Your task to perform on an android device: In the Hopper app, Find a flight from Delhi to Bengaluru. Departing on September 1, 2023, at 8:10 a.m. to 10:55 a.m. and returning on September 10, 2023, at 9:50 a.m. to 12:25 p.m. Then select the Economy cabin.
Image 0: 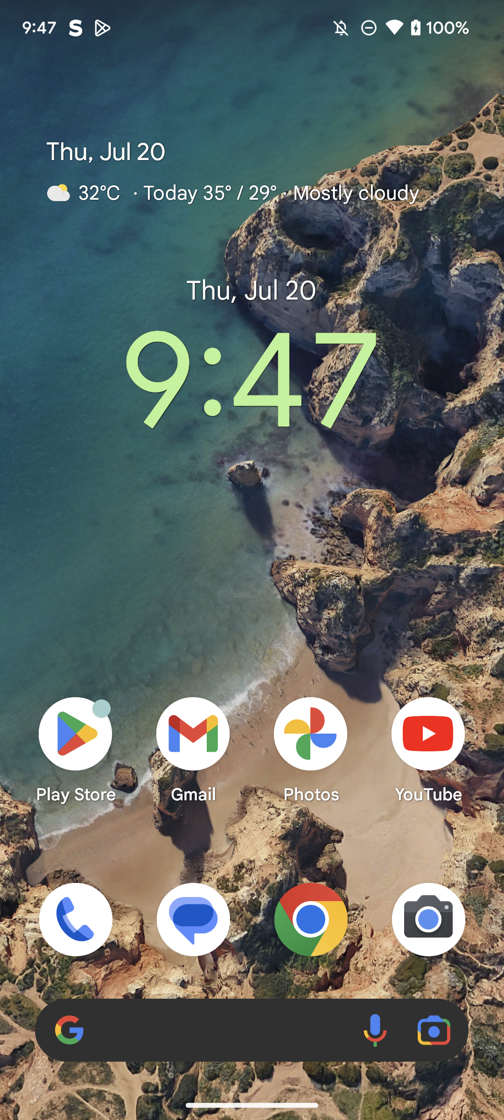
Open the Hopper app.
Step 0: open app "Hopper"
Image 1: 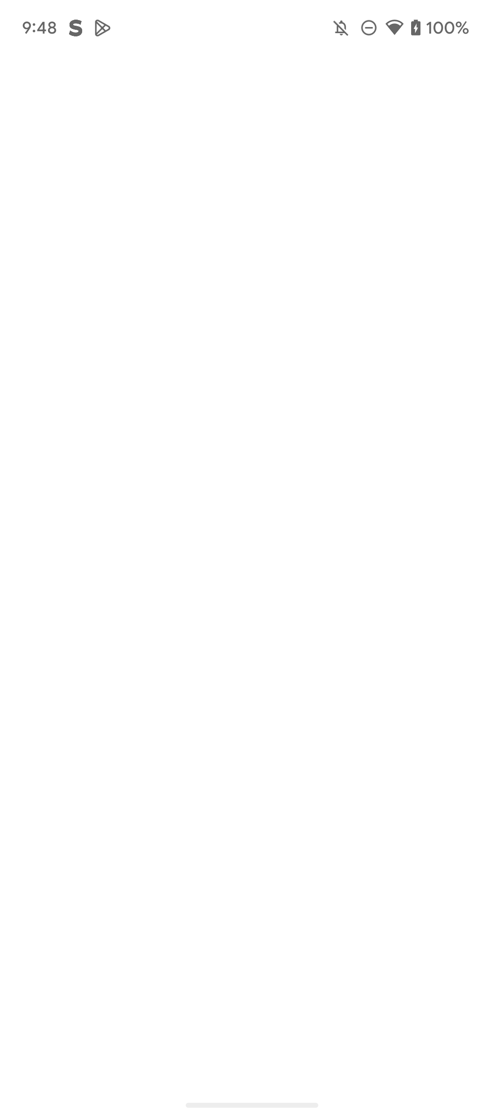
Open the Hopper app.
Step 1: wait
Image 2: 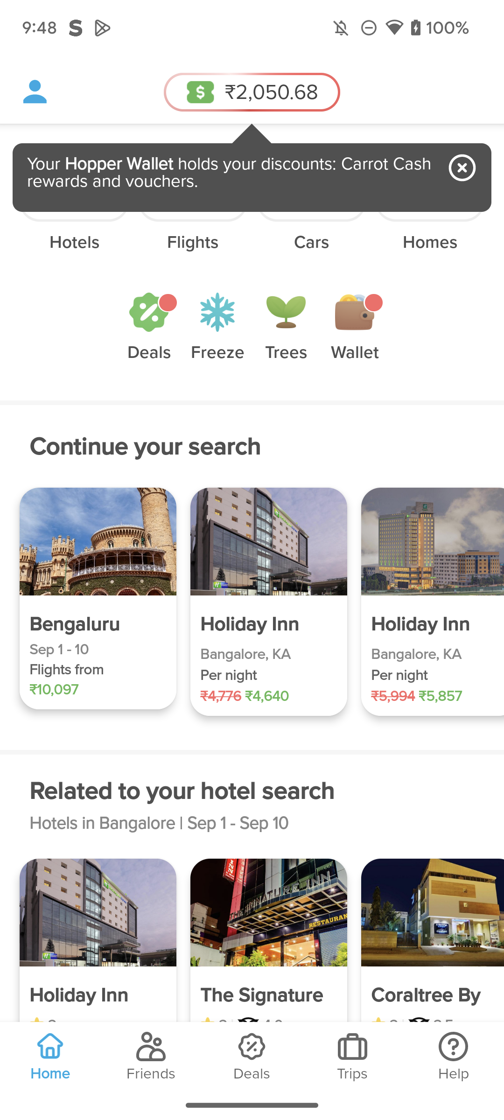
Open the Hopper app.
Step 2: wait
Image 3: 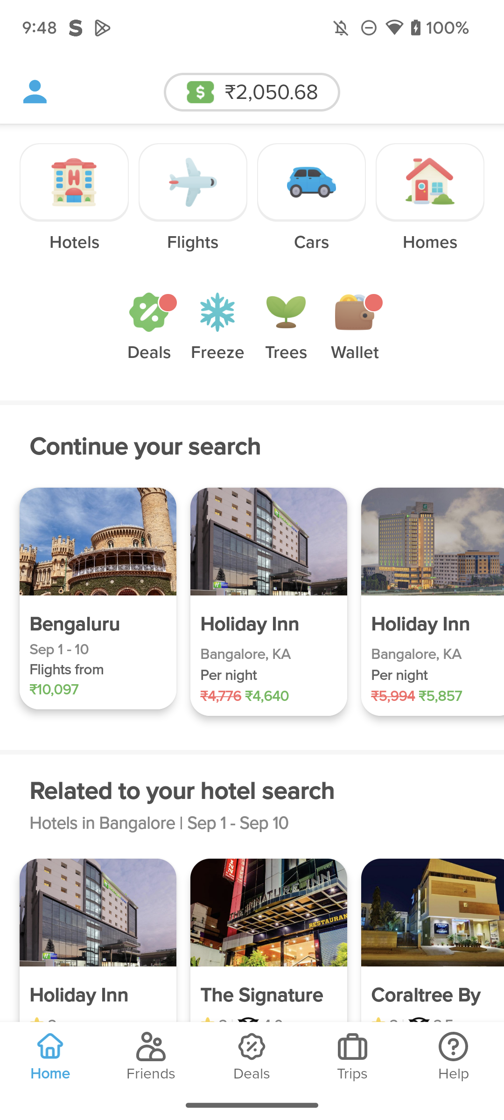
Click on the Flights icon at the top of the screen
Step 3: click (181, 182)
Image 5: 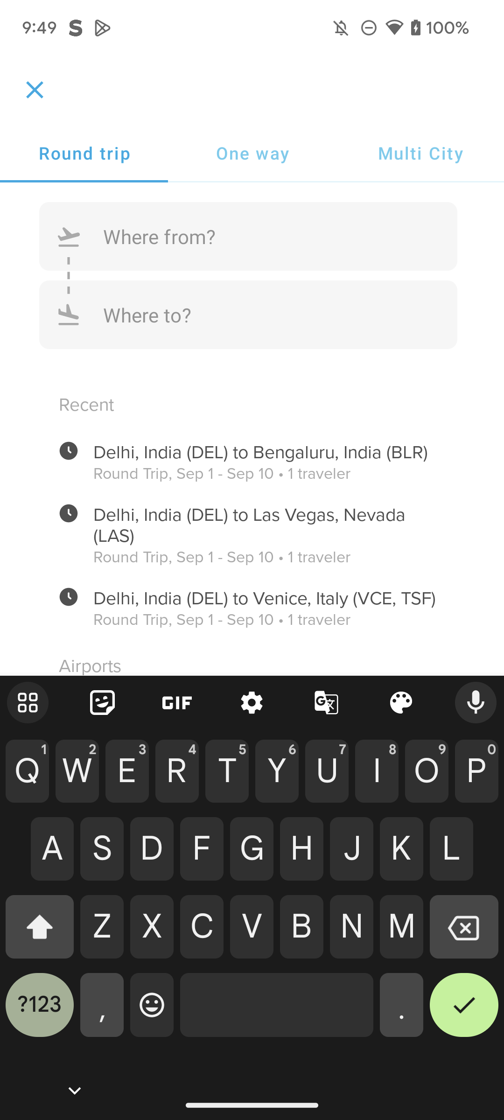
Type "Delhi" in the Where from search bar.
Step 5: type "Delhi"
Image 6: 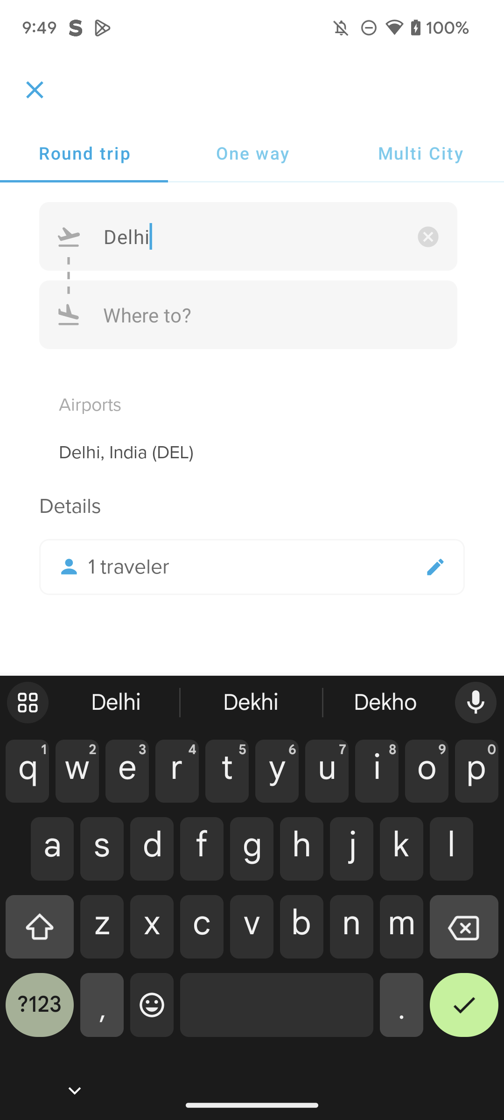
Click on the Delhi suggestion.
Step 6: click (252, 453)
Image 7: 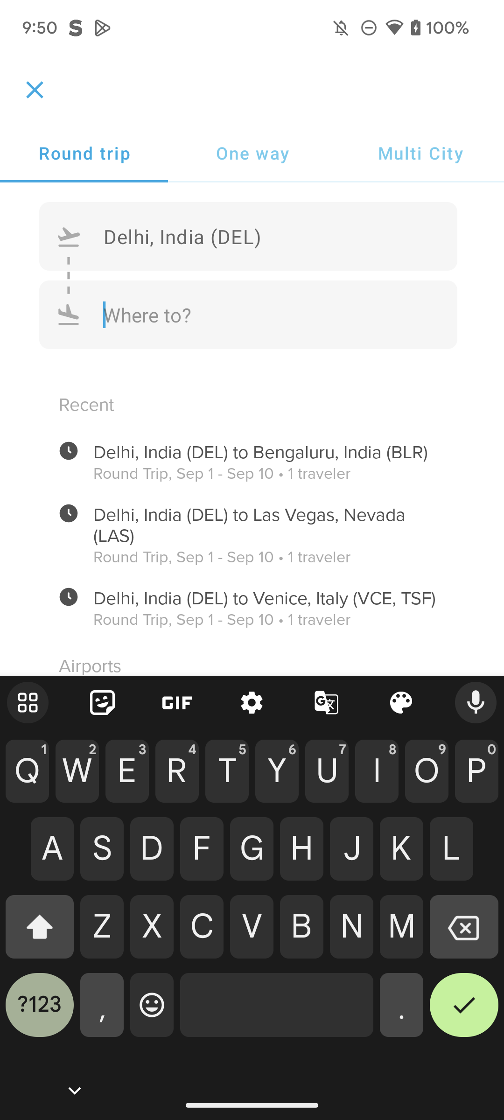
Type "Bengaluru" in the Where To search bar.
Step 7: type "Bengaluru"
Image 8: 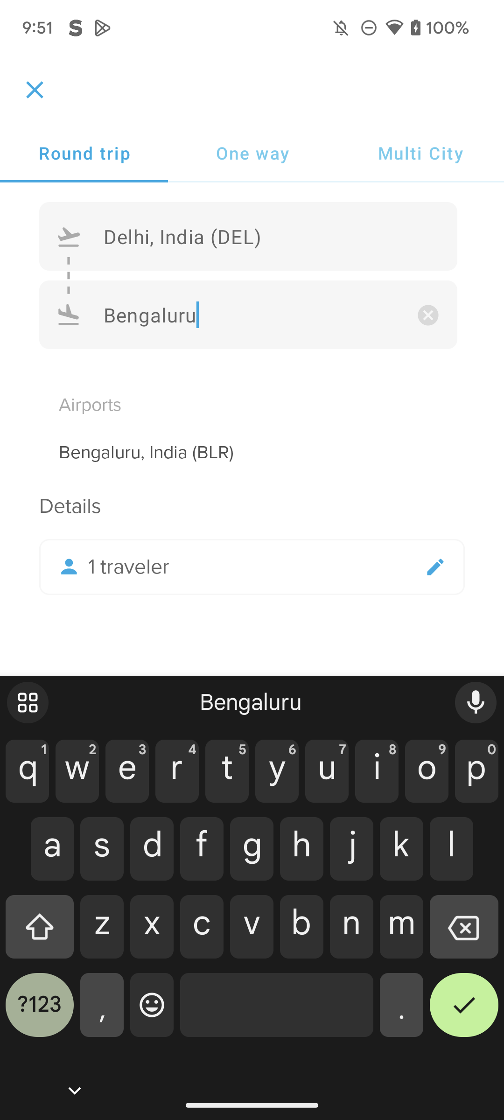
Click on the Bengaluru suggestion.
Step 8: click (252, 453)
Image 9: 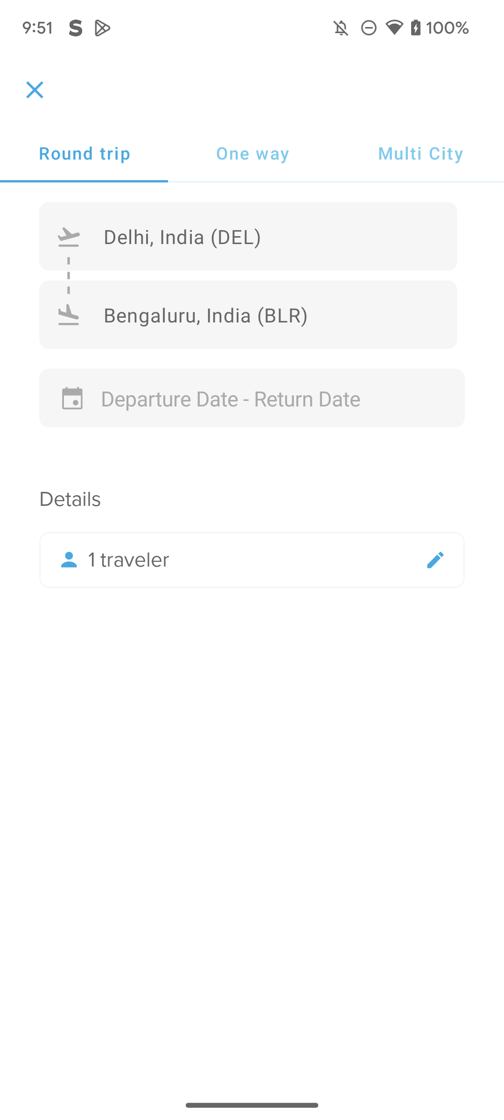
Click on the Departure date/return date option
Step 9: click (231, 398)
Image 10: 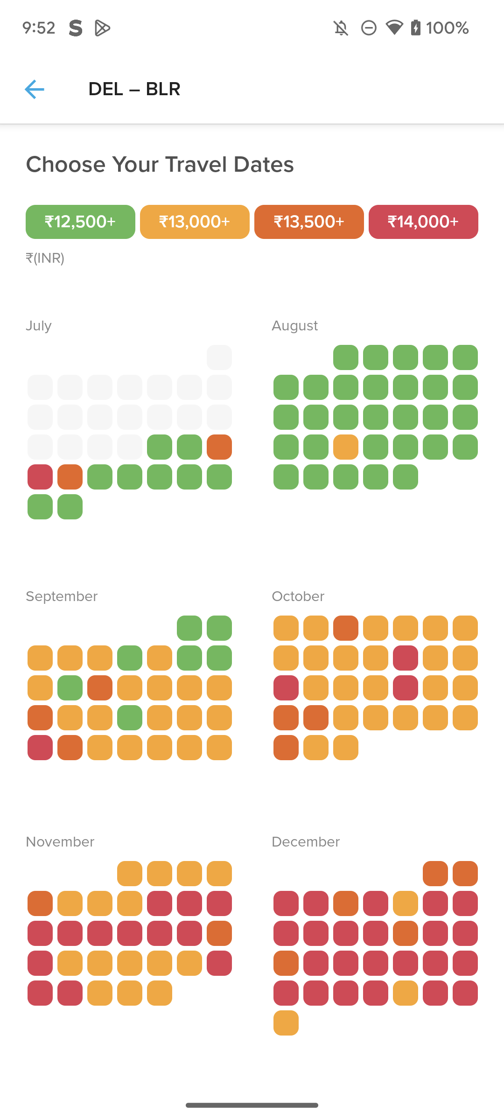
Click on the September month.
Step 10: click (87, 669)
Image 11: 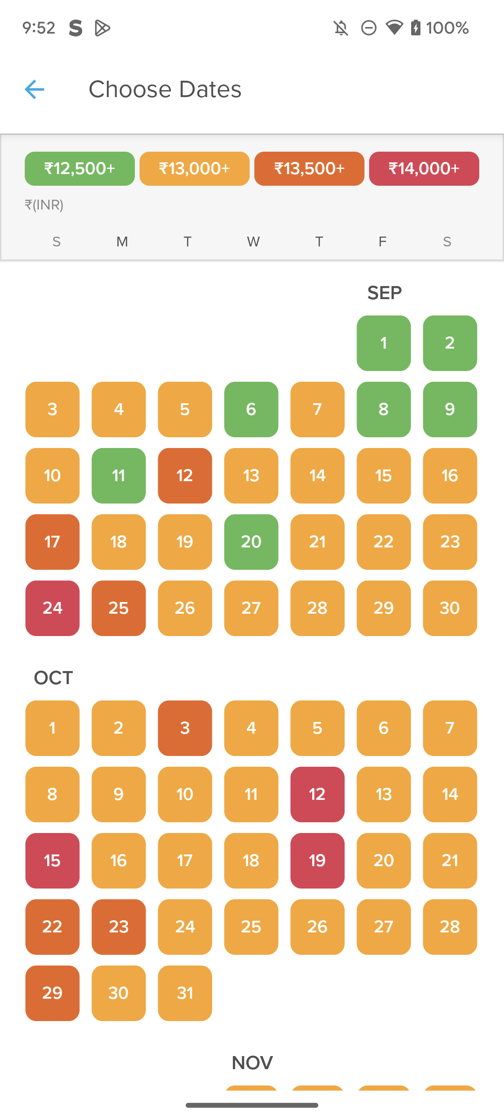
Click on the Departure date of September 1, 2023.
Step 11: click (252, 453)
Image 12: 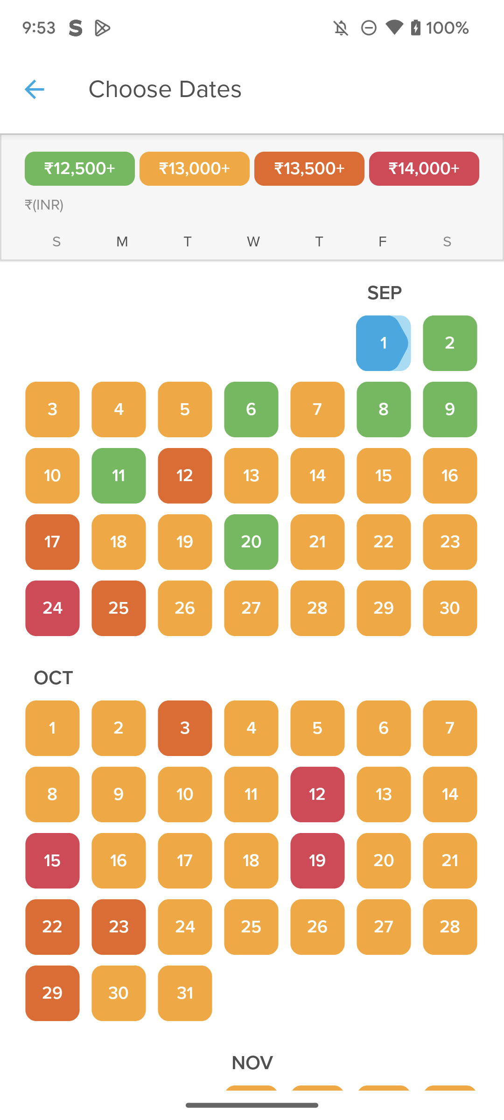
Click on the arrival date of September 10, 2023.
Step 12: click (52, 476)
Image 13: 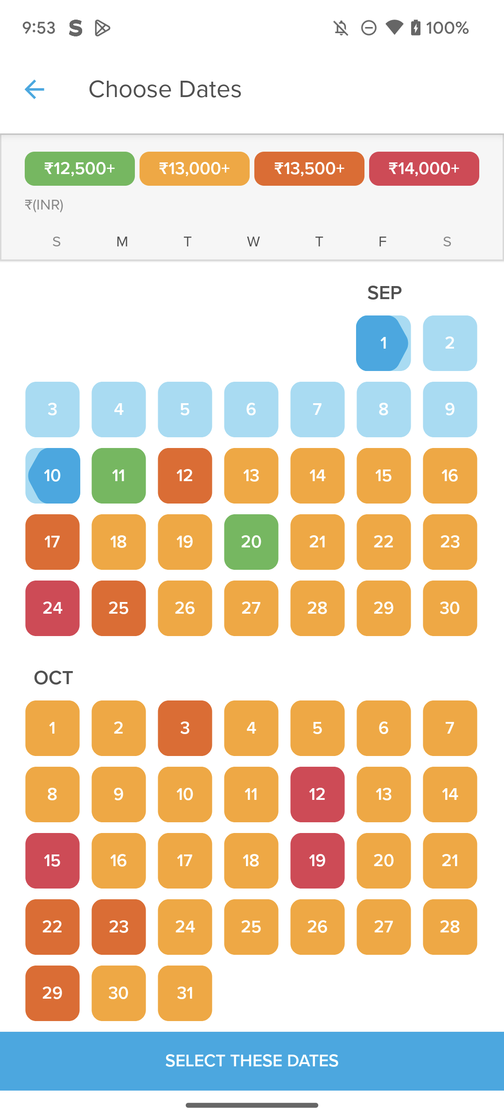
Click on the Select these dates button at the bottom of the screen.
Step 13: click (252, 1063)
Image 14: 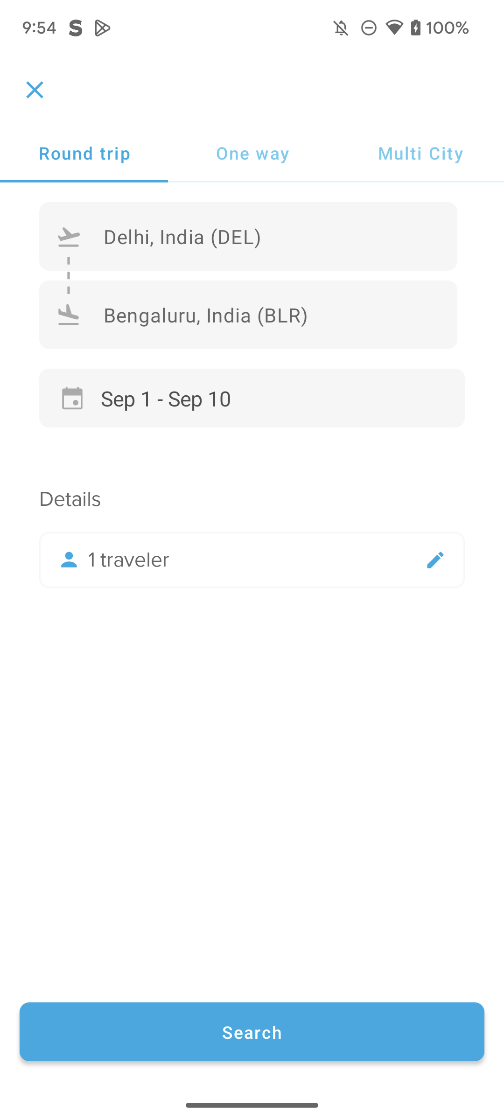
Click on the Search button at the bottom of the screen.
Step 14: click (336, 1034)
Image 15: 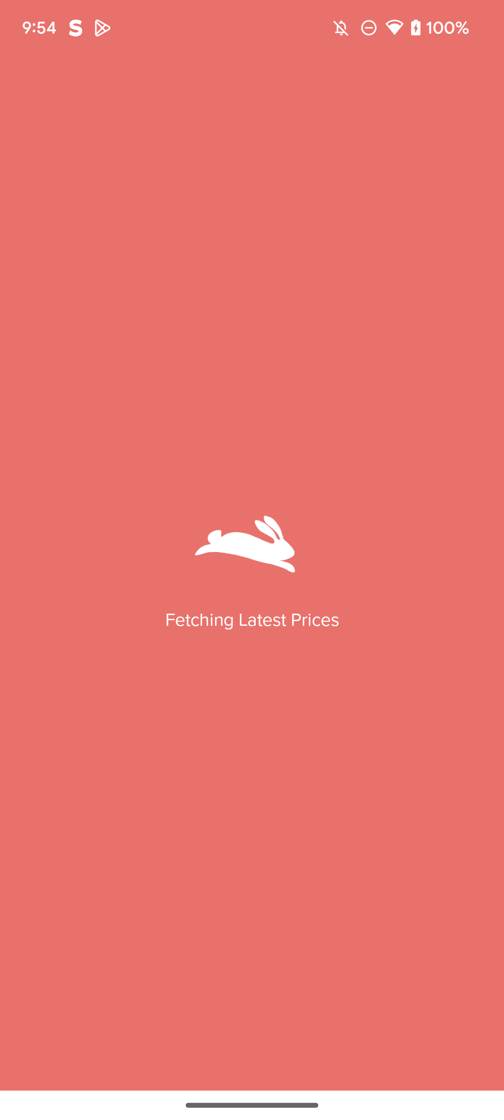
Click on the Search button at the bottom of the screen.
Step 15: wait
Image 16: 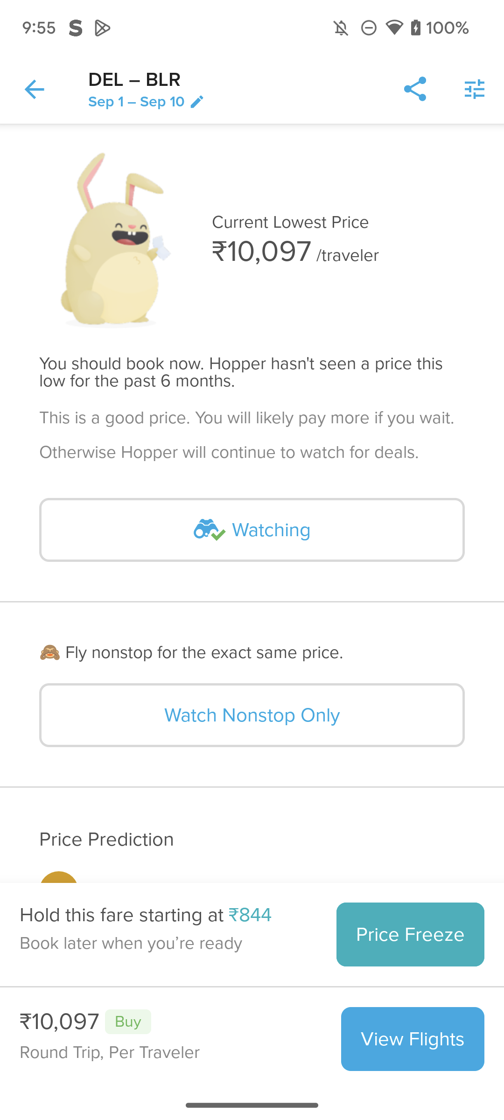
Click on the View Flights Button at the bottom-right of the screen.
Step 16: click (413, 1039)
Image 17: 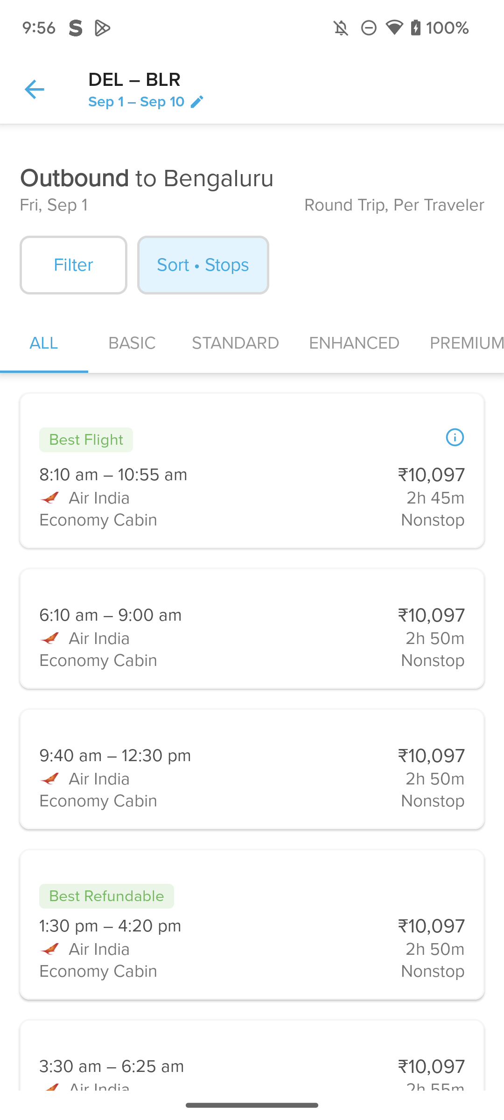
Click on the 08:10 a.m. to 10:55 a.m. timing flight.
Step 17: click (217, 498)
Image 19: 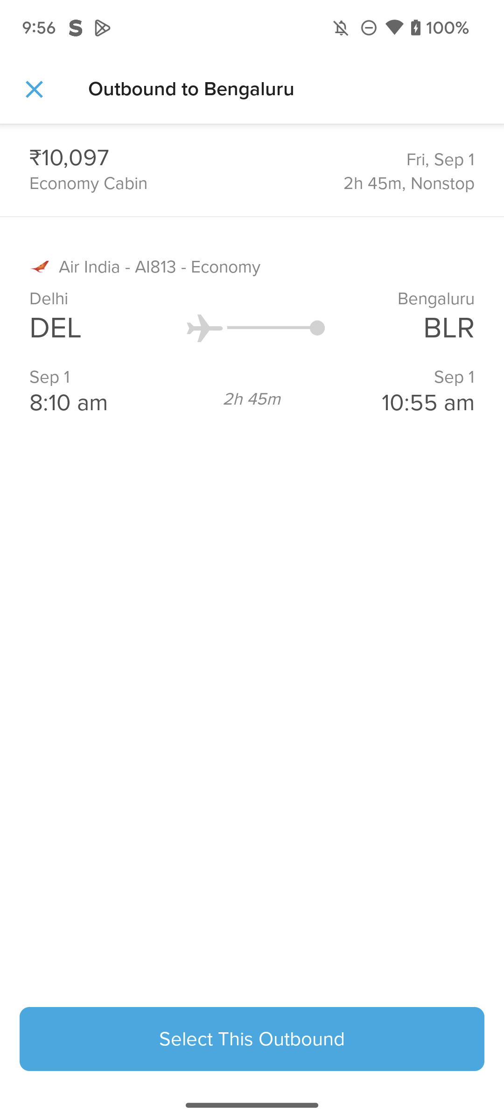
Click on the Select this outbound button at the bottom of the screen.
Step 19: click (252, 1039)
Image 21: 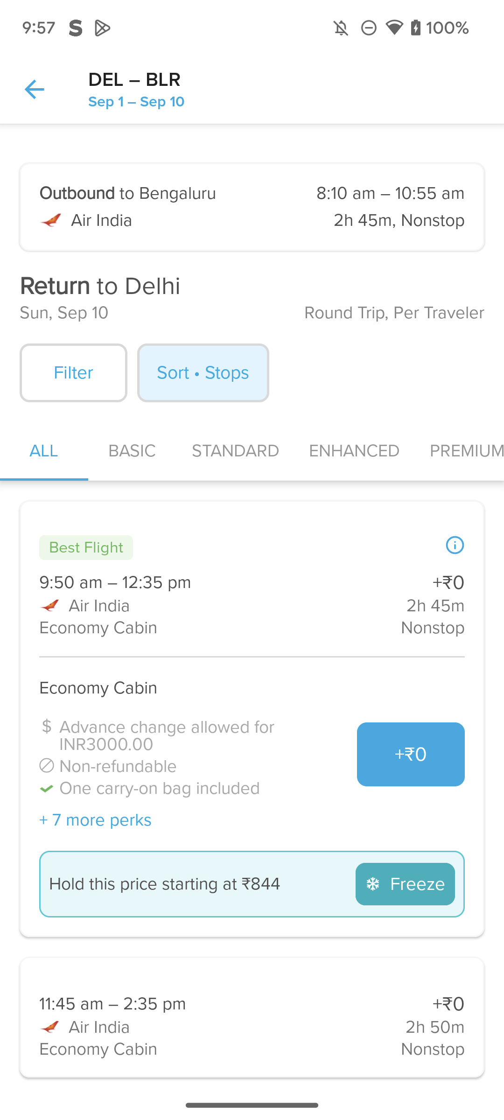
Click on the First suggestion of an Economy Cabin flight.
Step 21: click (411, 754)
Image 22: 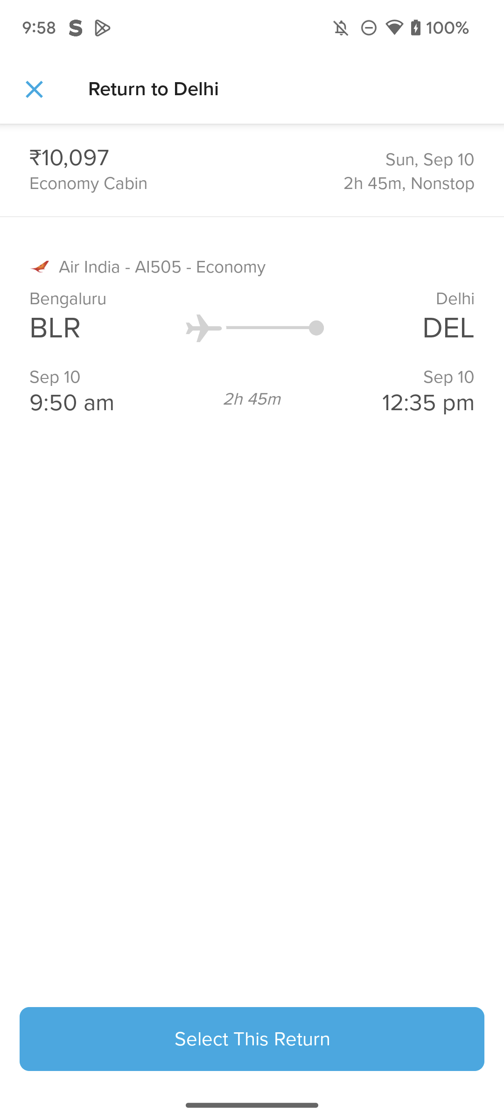
Click on the Select This Return button at the bottom of the screen.
Step 22: click (252, 1039)